Your task to perform on an android device: My friend recommended a recipe for Uramaki sushi that he thought was great, so I'd want to see the exact specifications.
Image 1: 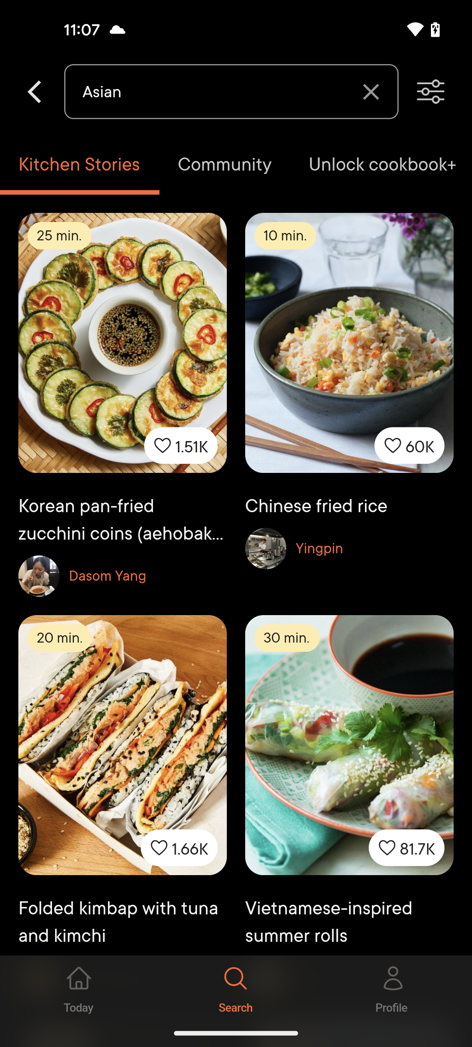
click on the cross icon to clear the search bar
Step 1: click (231, 92)
Image 2: 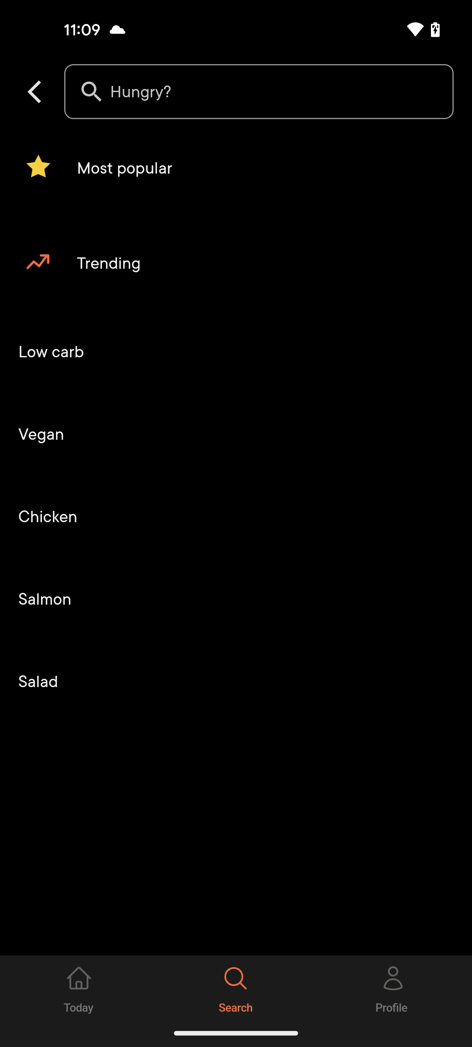
click on the search bar
Step 2: click (259, 92)
Image 3: 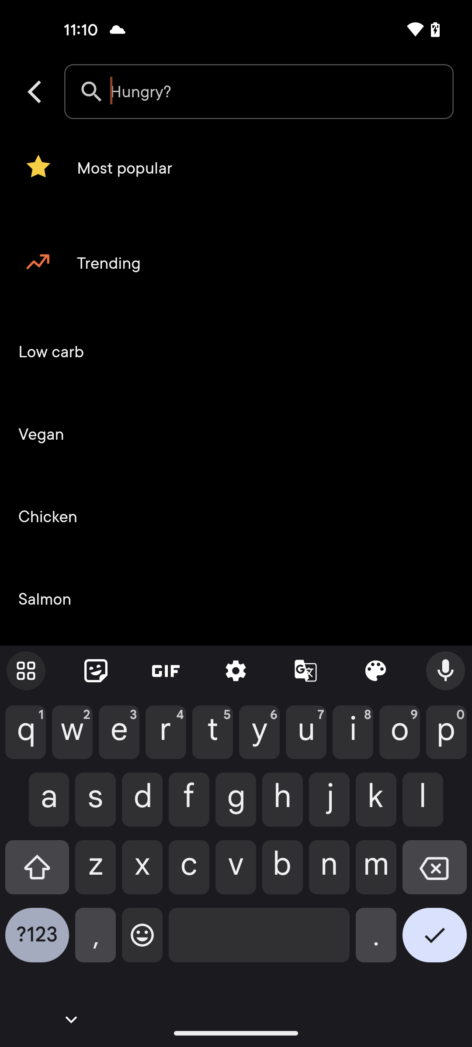
enter the recipe name Uramaki sushi
Step 3: type "Uramaki sushi"
Image 4: 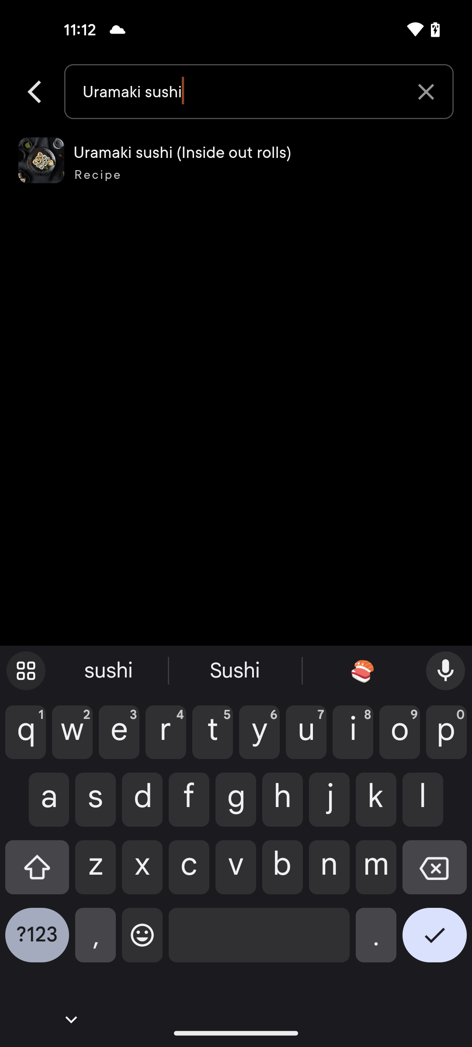
select the suggested recipe
Step 4: click (236, 160)
Image 5: 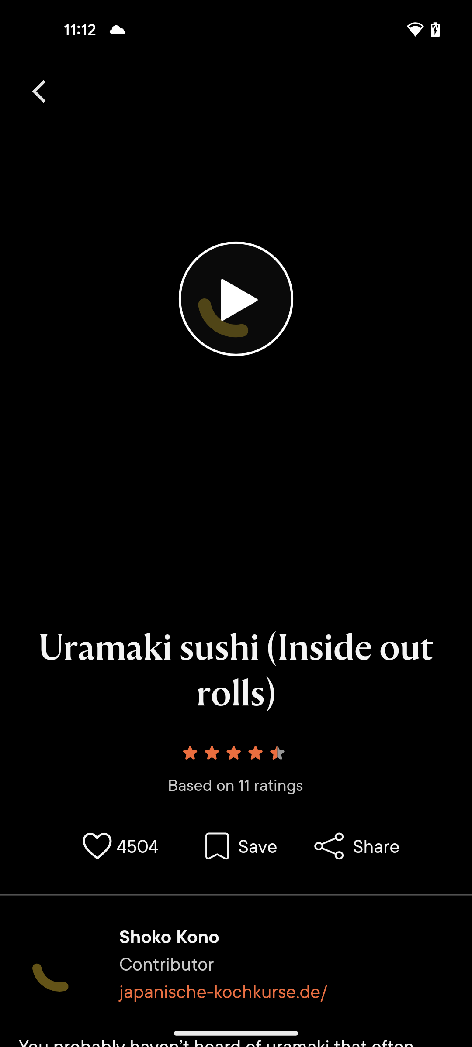
scroll down to see recipe details
Step 5: scroll down
Image 6: 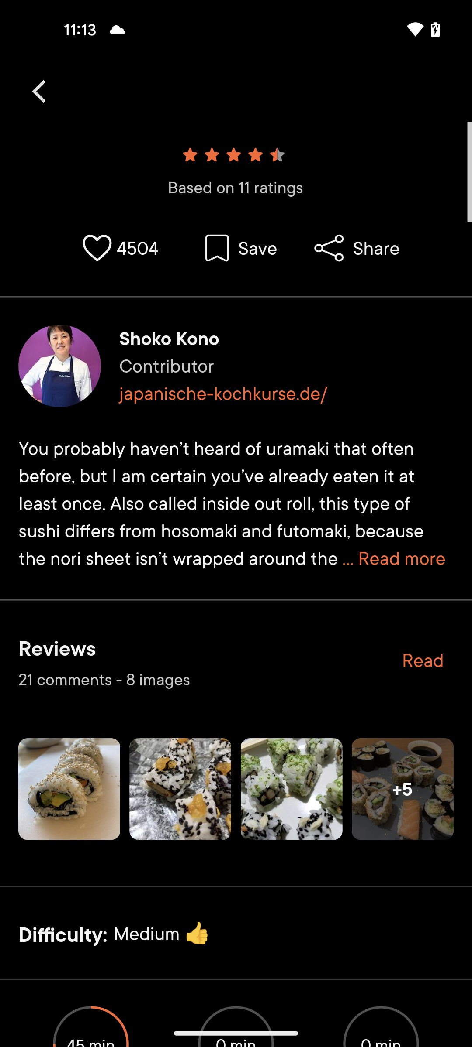
scroll down to see recipe details
Step 6: scroll down
Image 7: 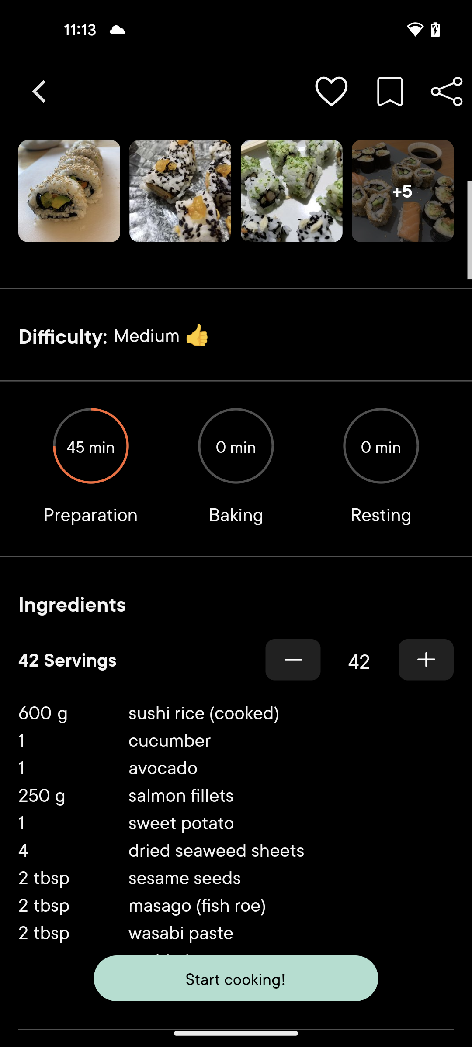
scroll down to see recipe details
Step 7: scroll down